Your task to perform on an android device: Search for a winter jacket and view product details on the Amazon app.
Image 0: 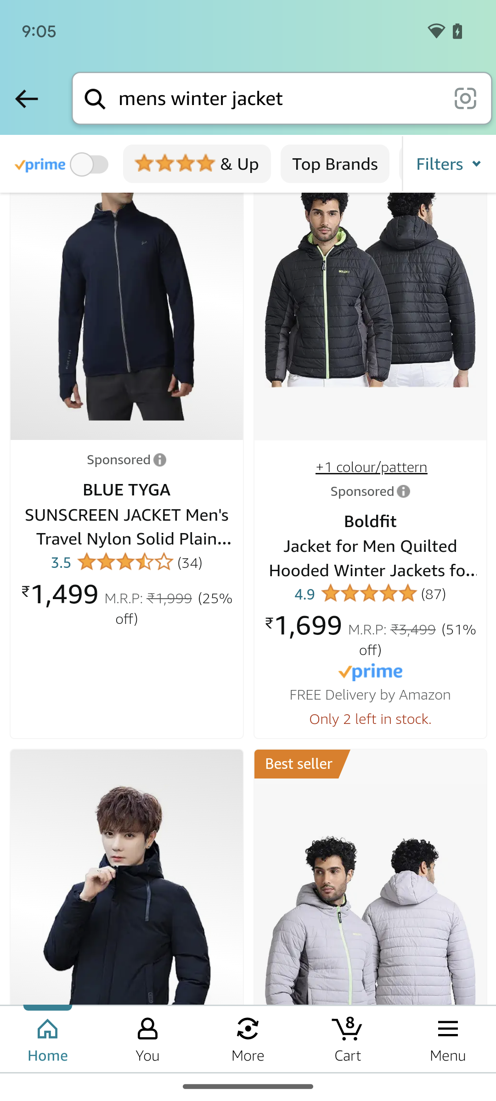
Tap on the first jacket present on the screen.
Step 0: click (126, 288)
Image 1: 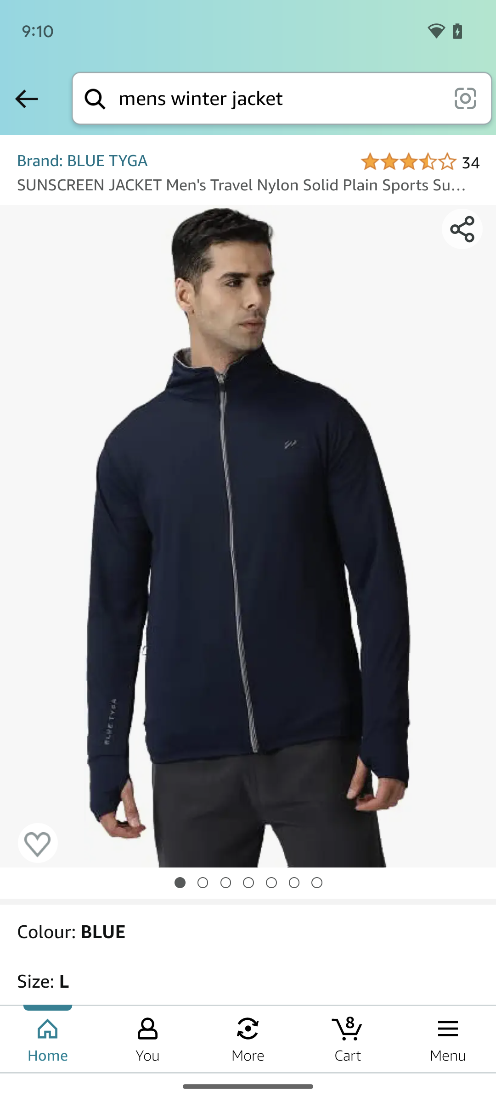
Scroll up to view more details.
Step 1: scroll down
Image 2: 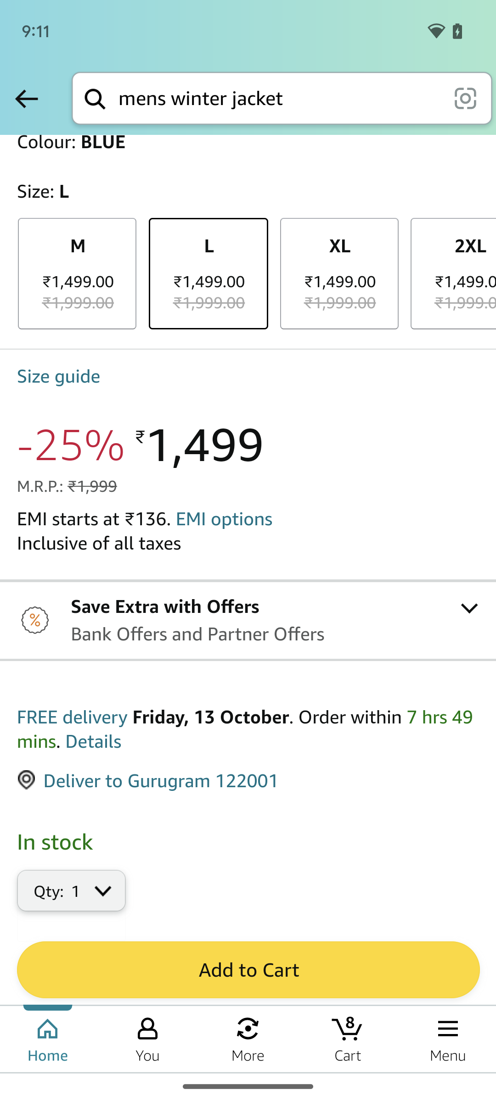
Scroll up to view more details.
Step 2: wait